Your task to perform on an android device: Go to the Notebook app & change the title name to My Places & add the text Italy in the note body
Image 0: 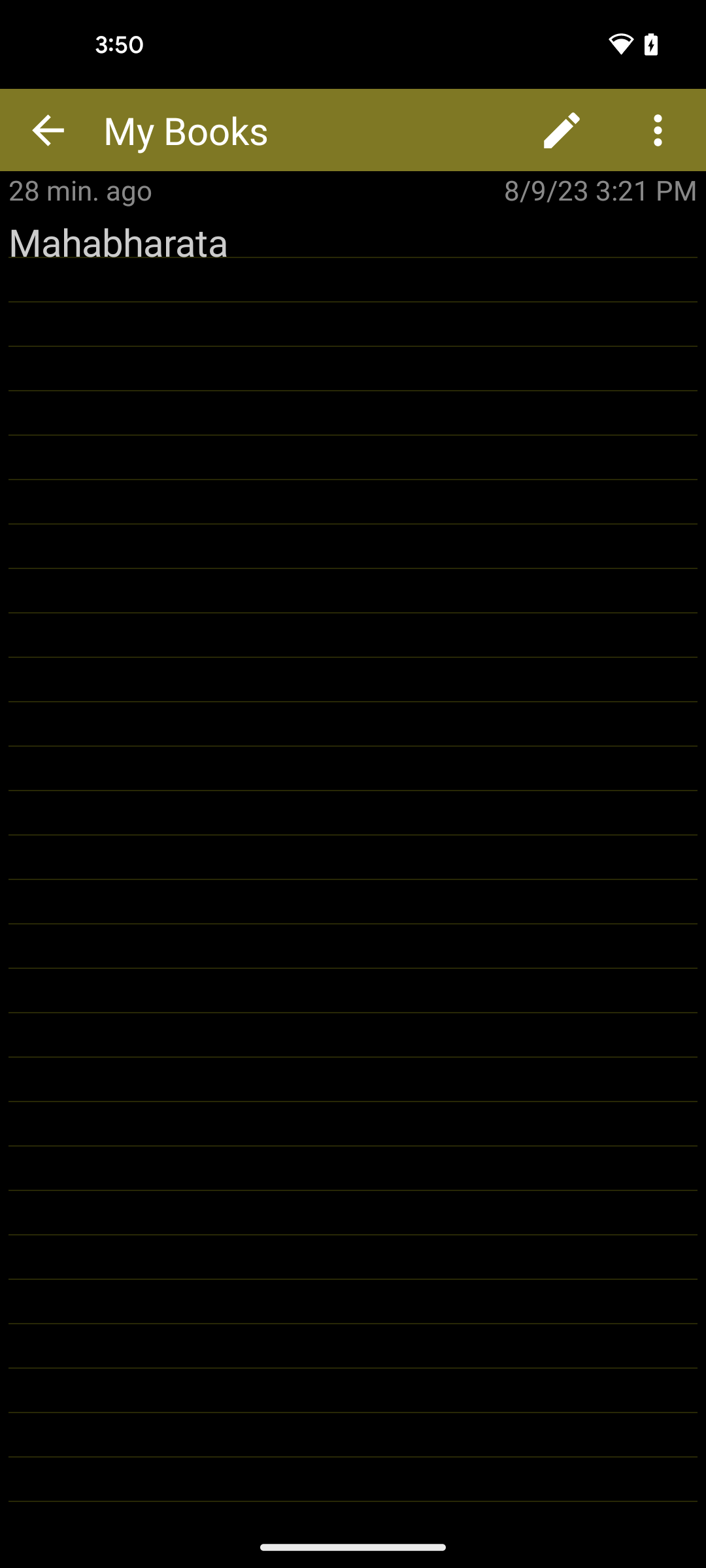
open the Notebook app
Step 0: open app "Notebook"
Image 1: 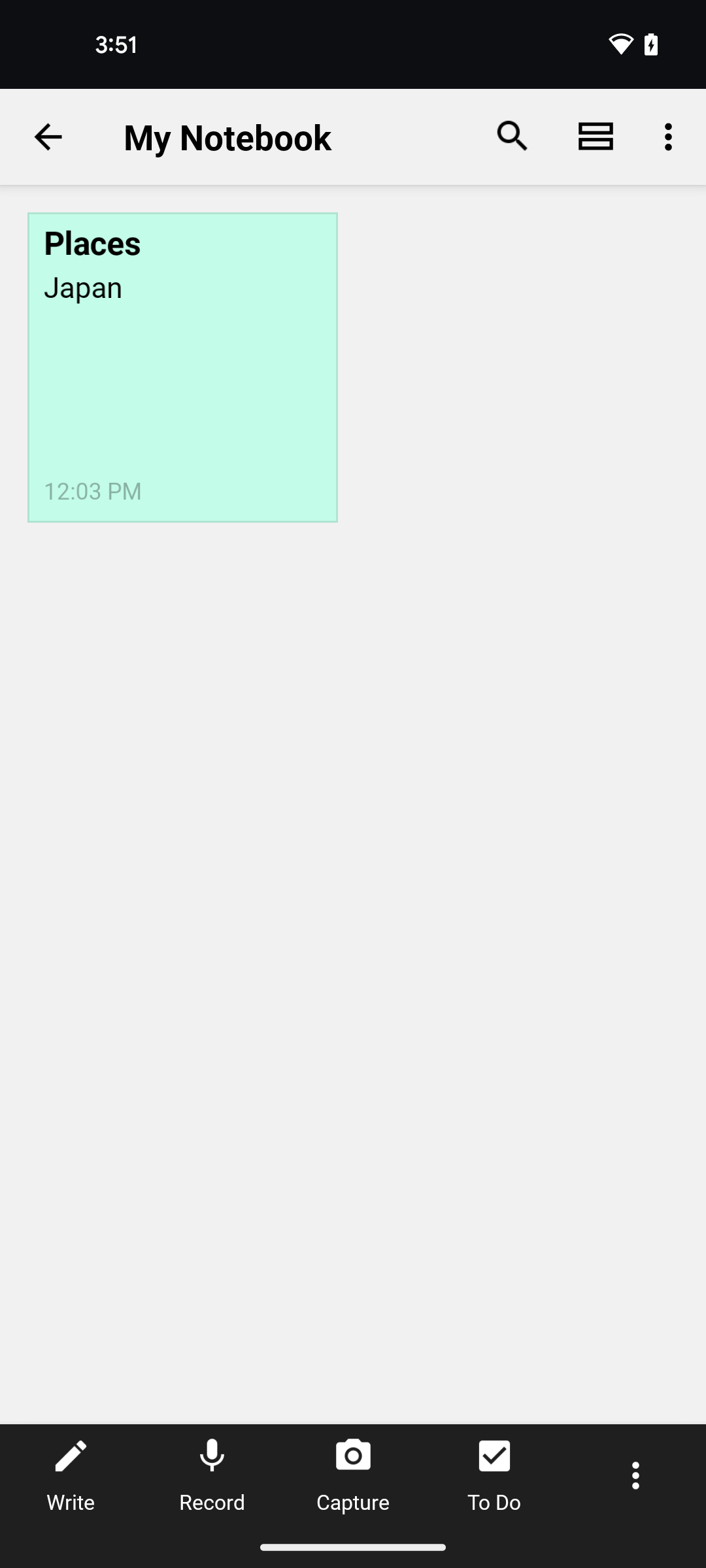
click to open the Places note
Step 1: click (182, 367)
Image 2: 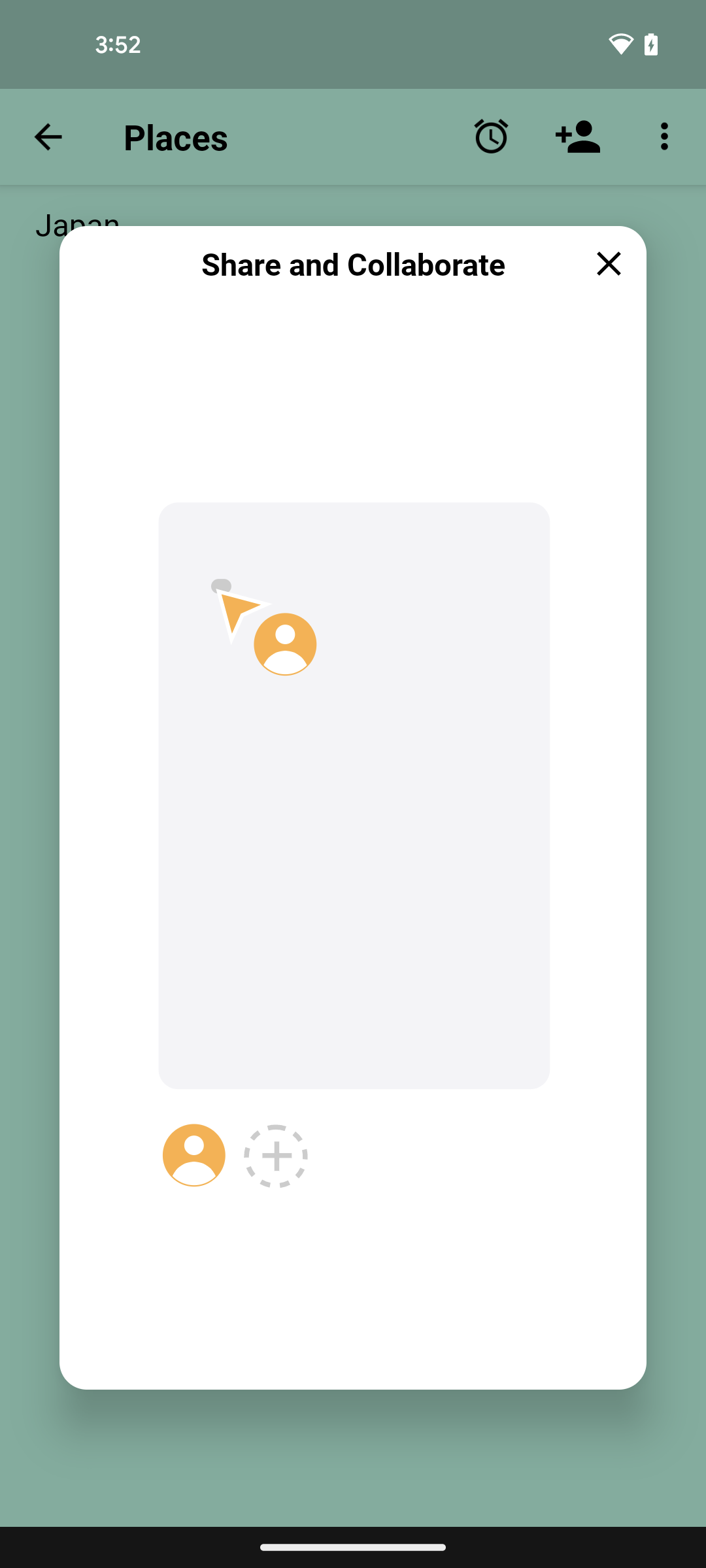
click on the cross icon
Step 2: click (352, 263)
Image 3: 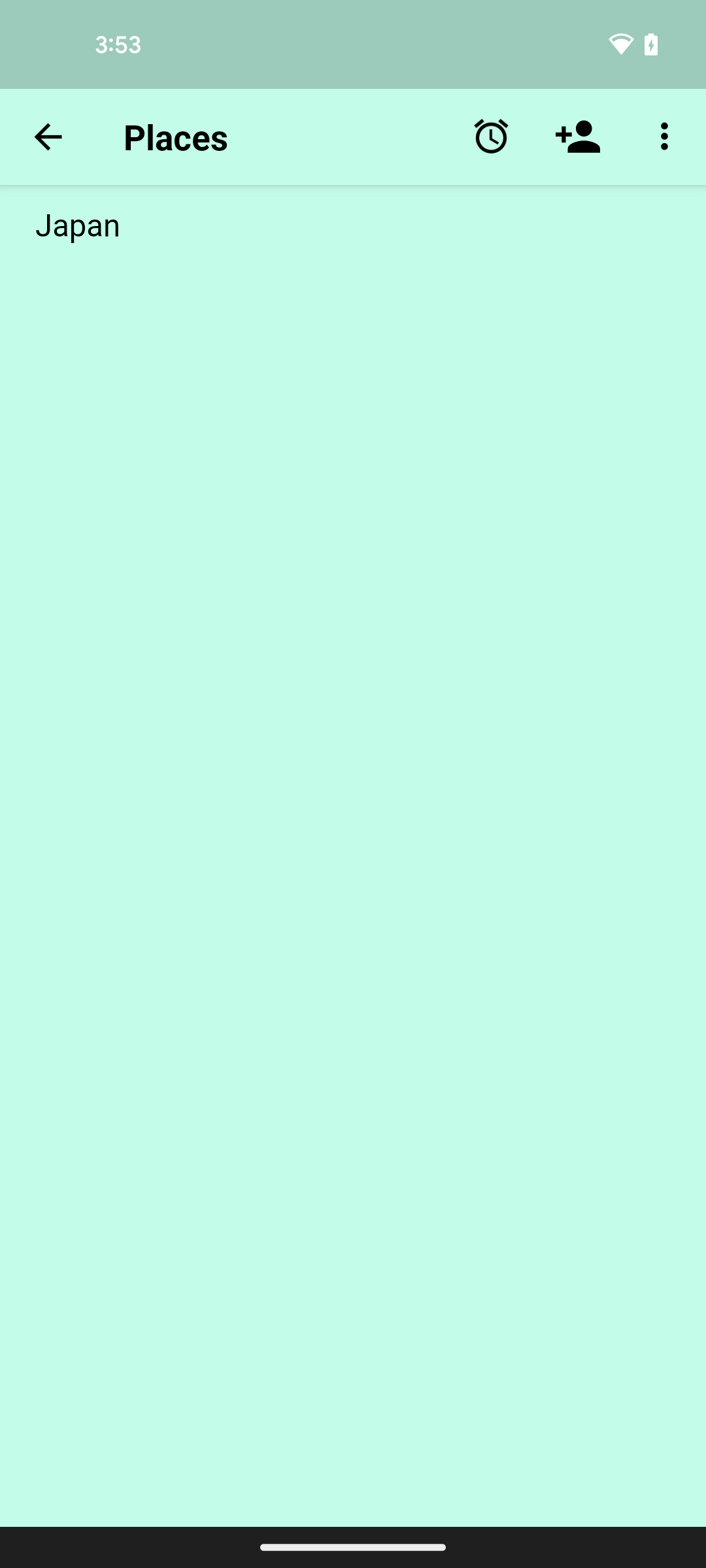
click on the title section
Step 3: click (286, 137)
Image 4: 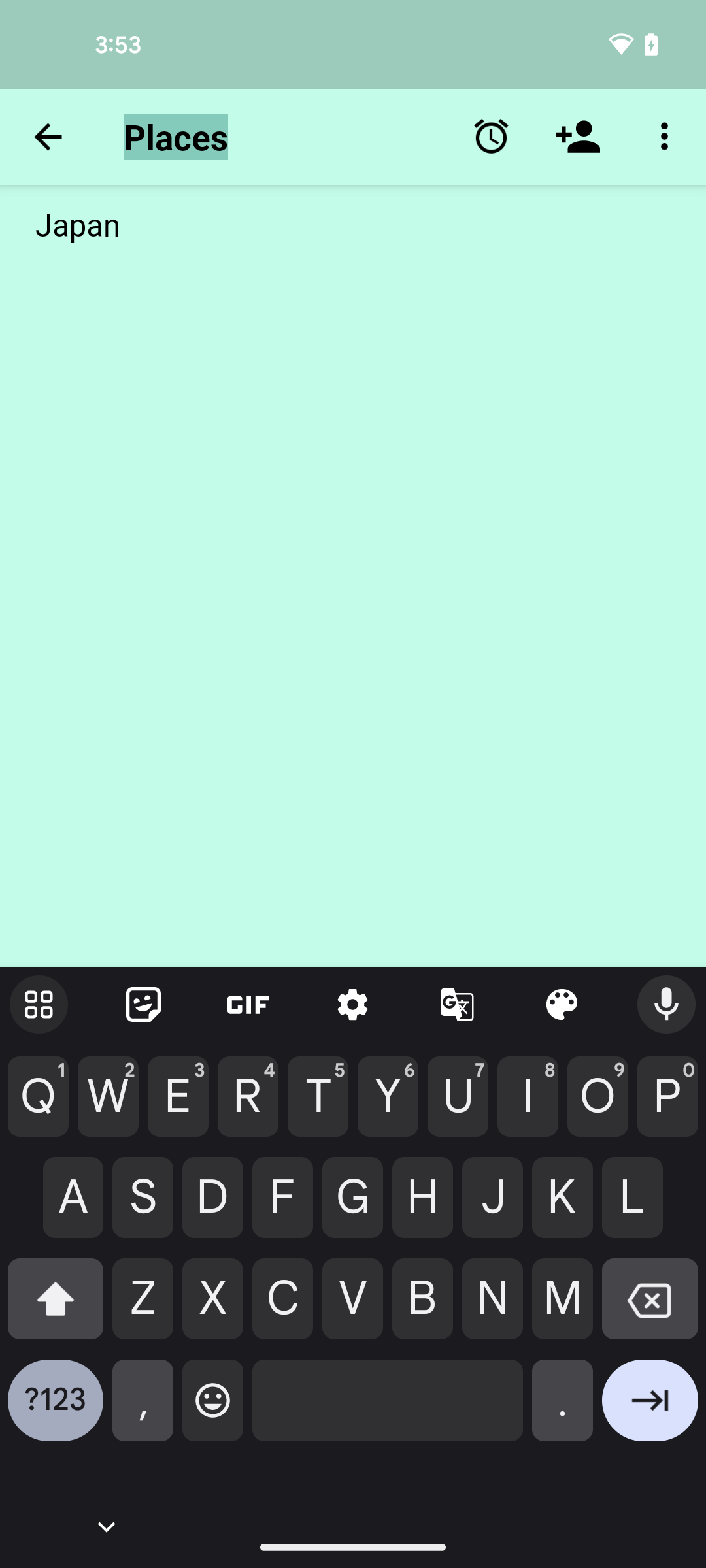
enter the title name My Places
Step 4: type "My Places"
Image 5: 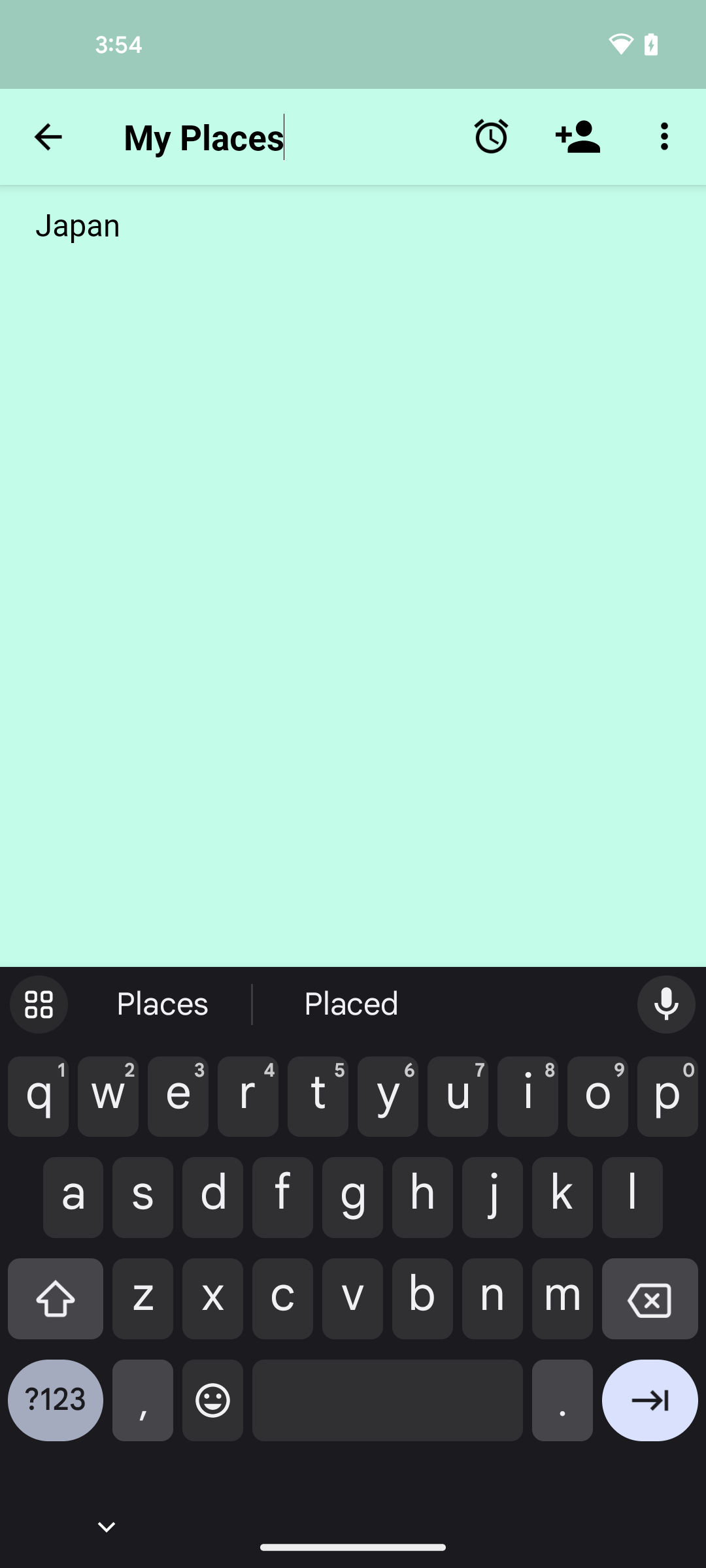
click on the note body section
Step 5: click (354, 585)
Image 6: 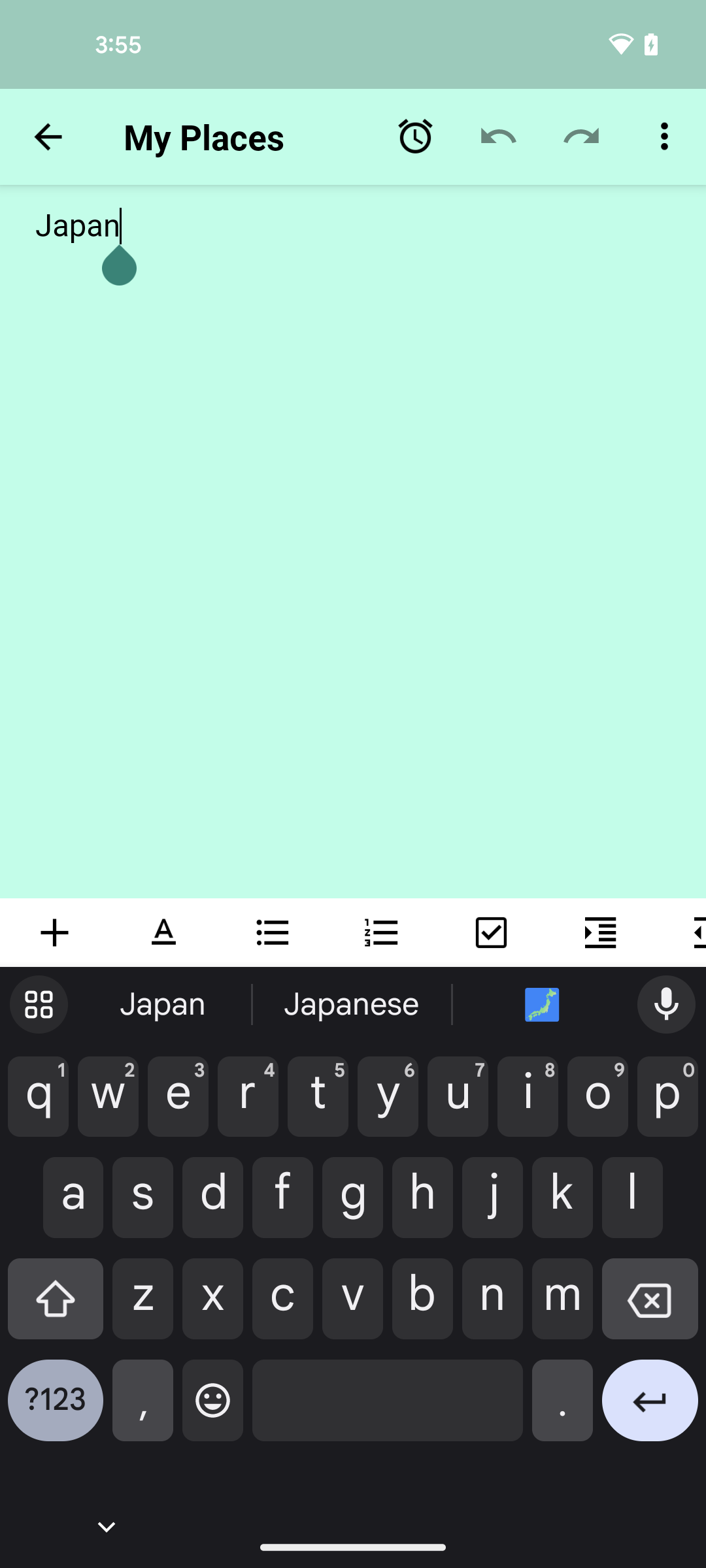
enter the text Italy
Step 6: type "Italy"
Image 7: 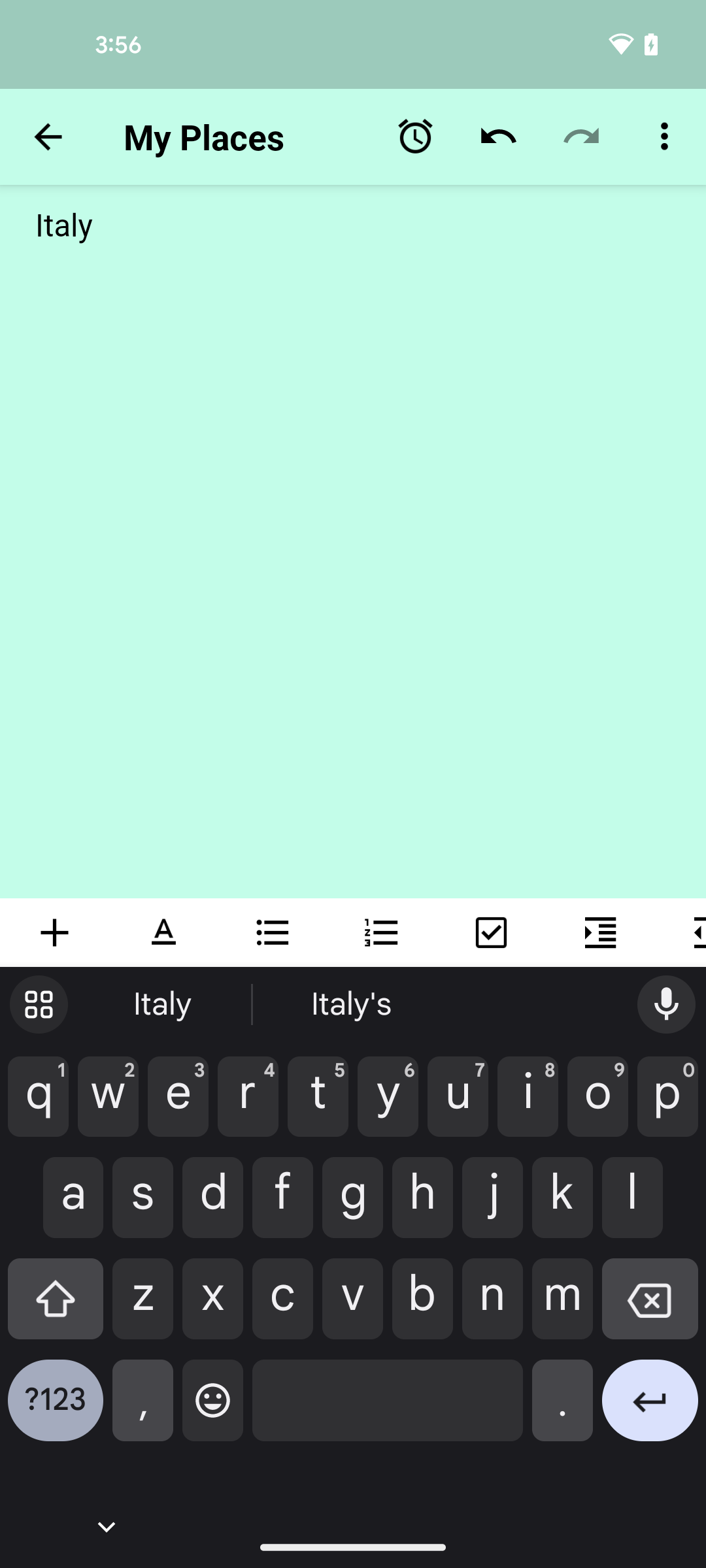
click on the back arrow icon at the top left corner of the screen
Step 7: click (48, 137)